Your task to perform on an android device: Create a new folder in my gallery and name it Leiden Day Out.
Image 0: 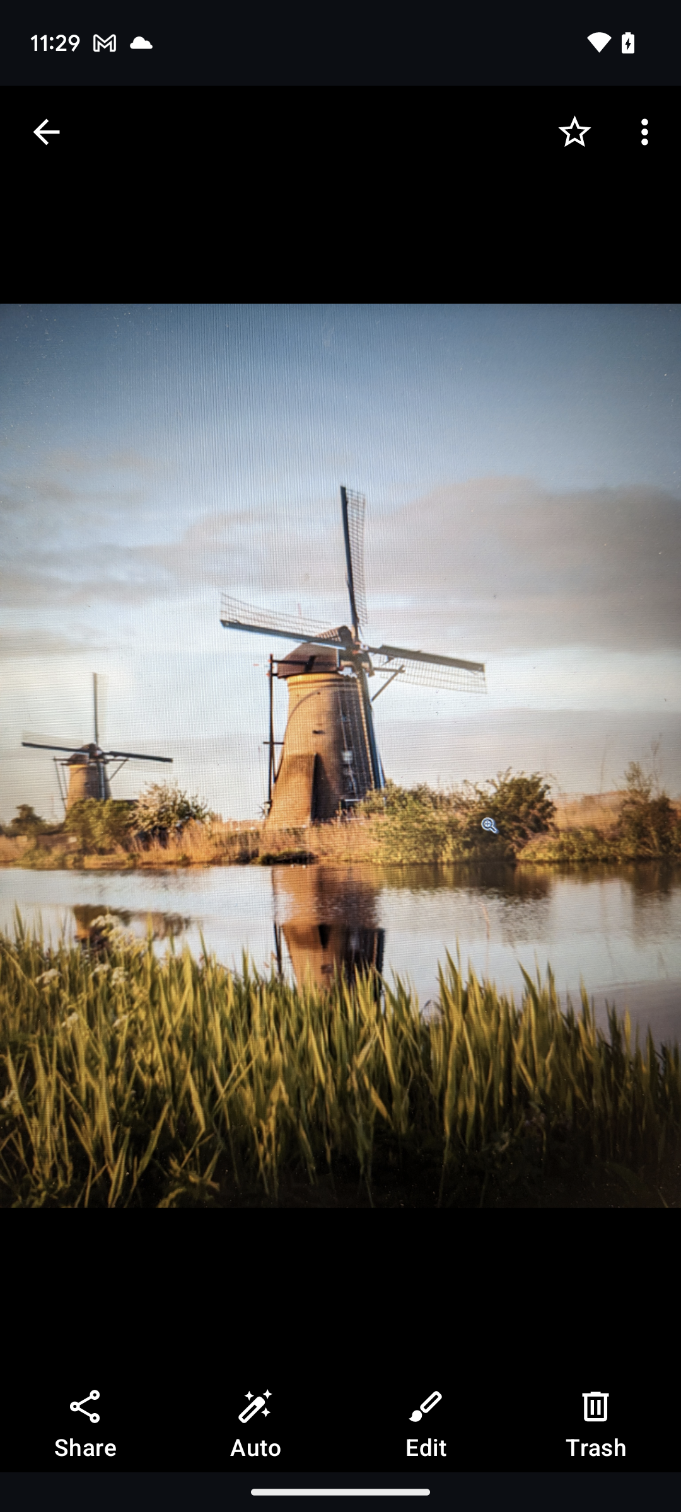
Go back to the main screen of the gallery.
Step 0: press back button
Image 1: 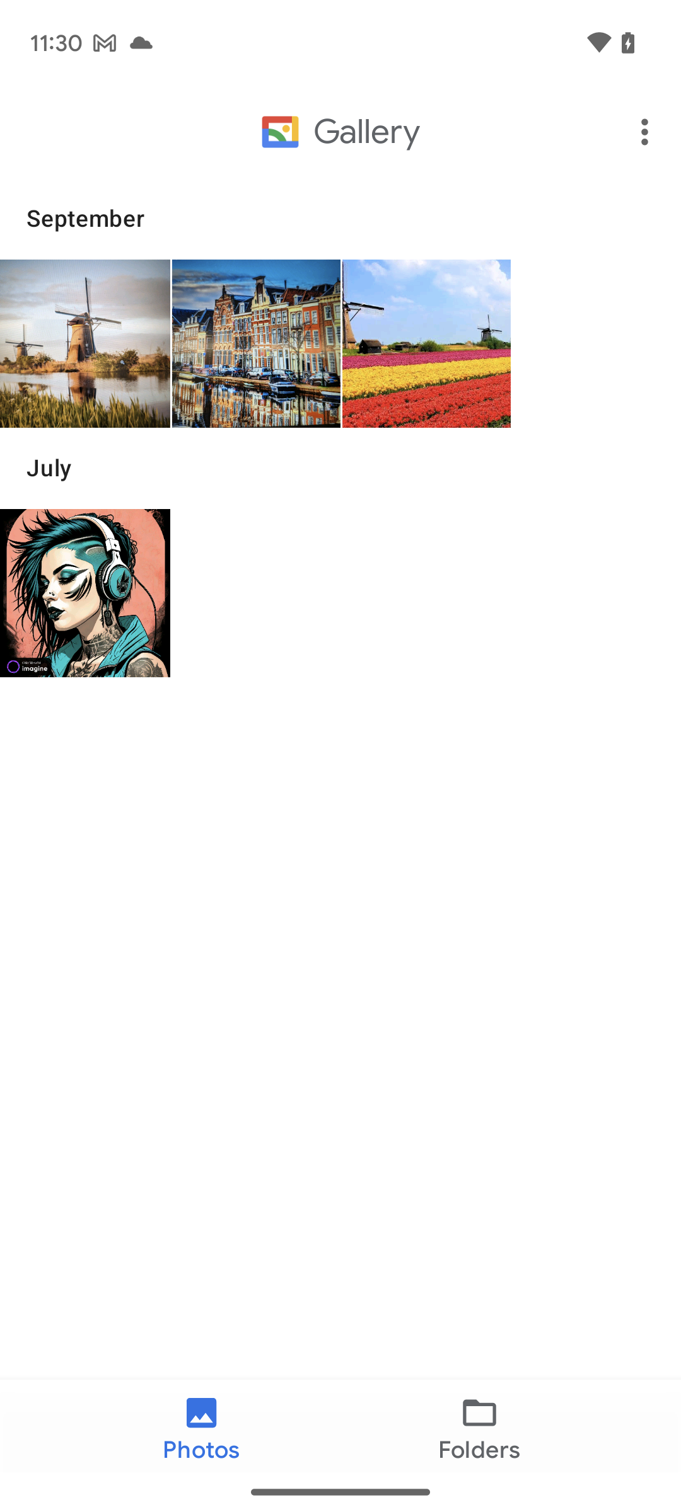
Click on the folders tab at the bottom of the screen.
Step 1: click (479, 1426)
Image 2: 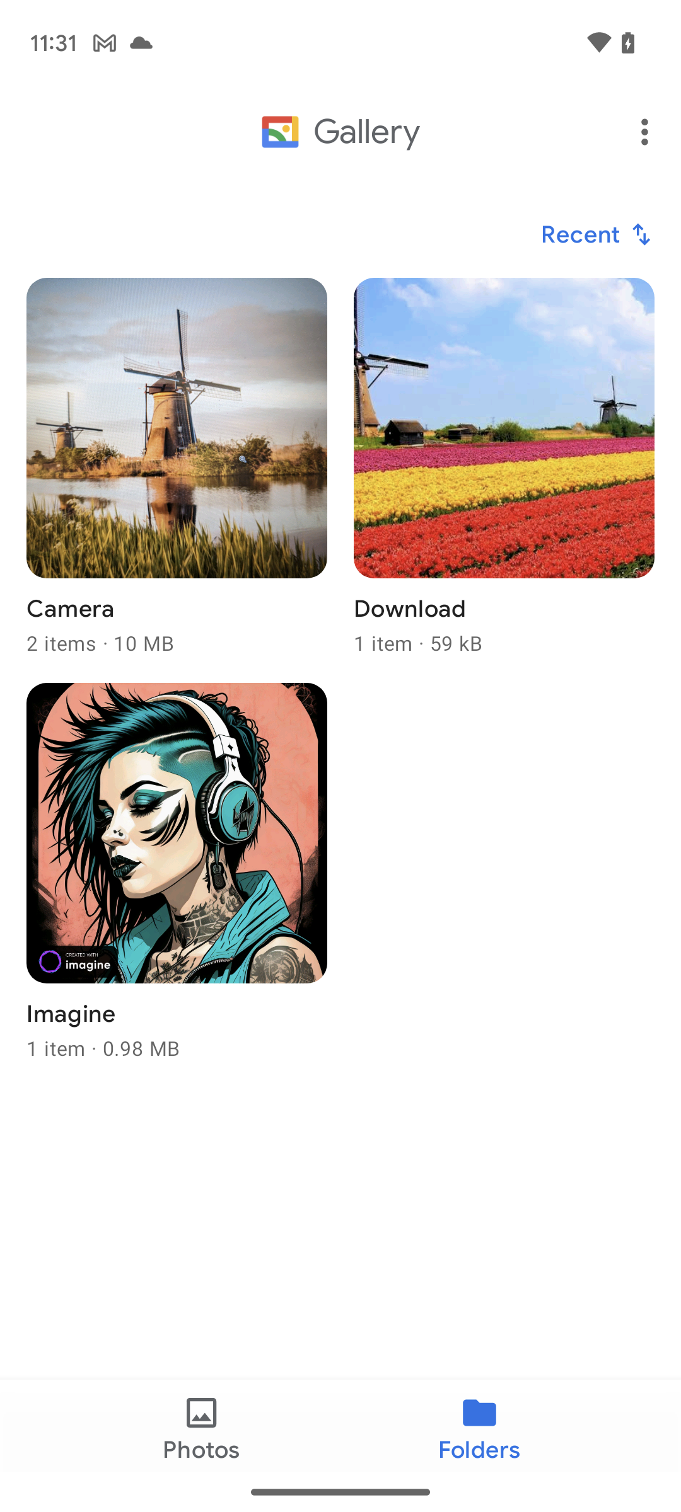
Click on the three dots on the top-right of the screen.
Step 2: click (648, 132)
Image 3: 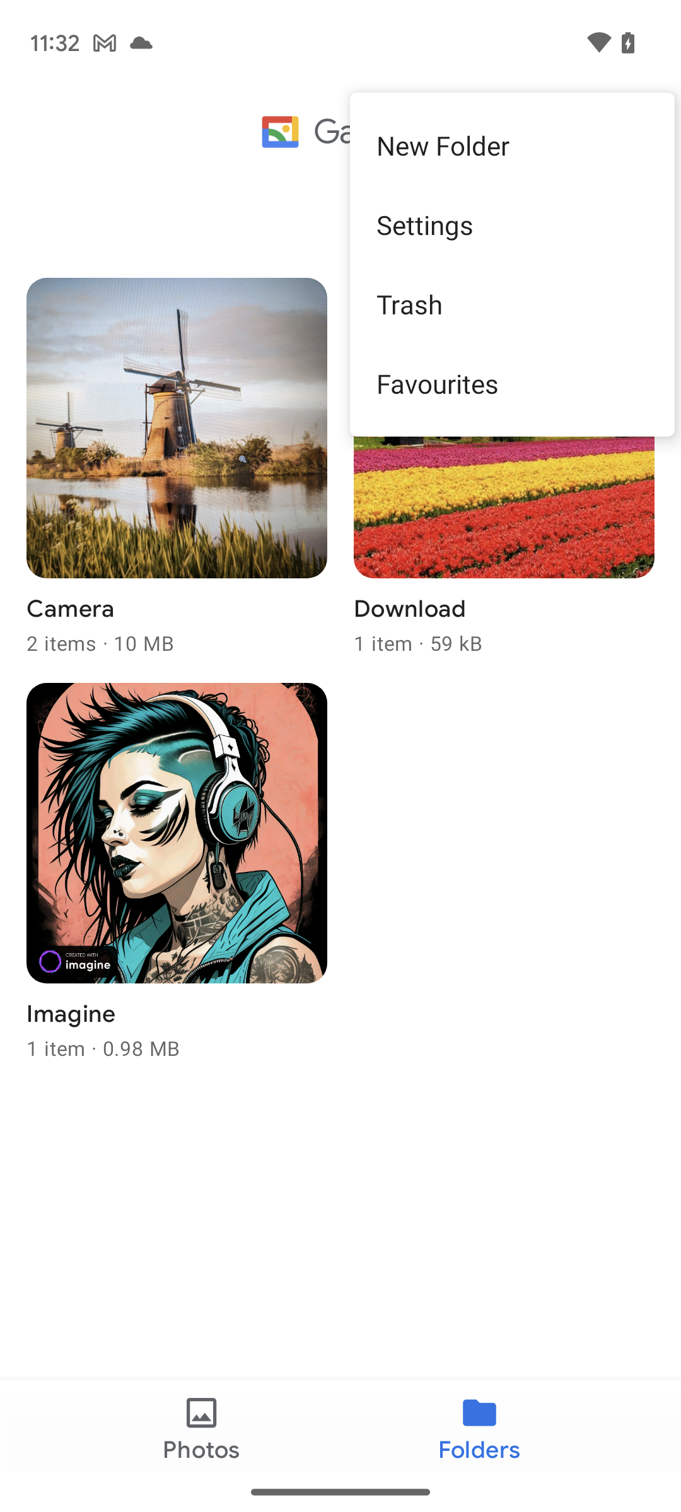
Click on New folder.
Step 3: click (512, 145)
Image 4: 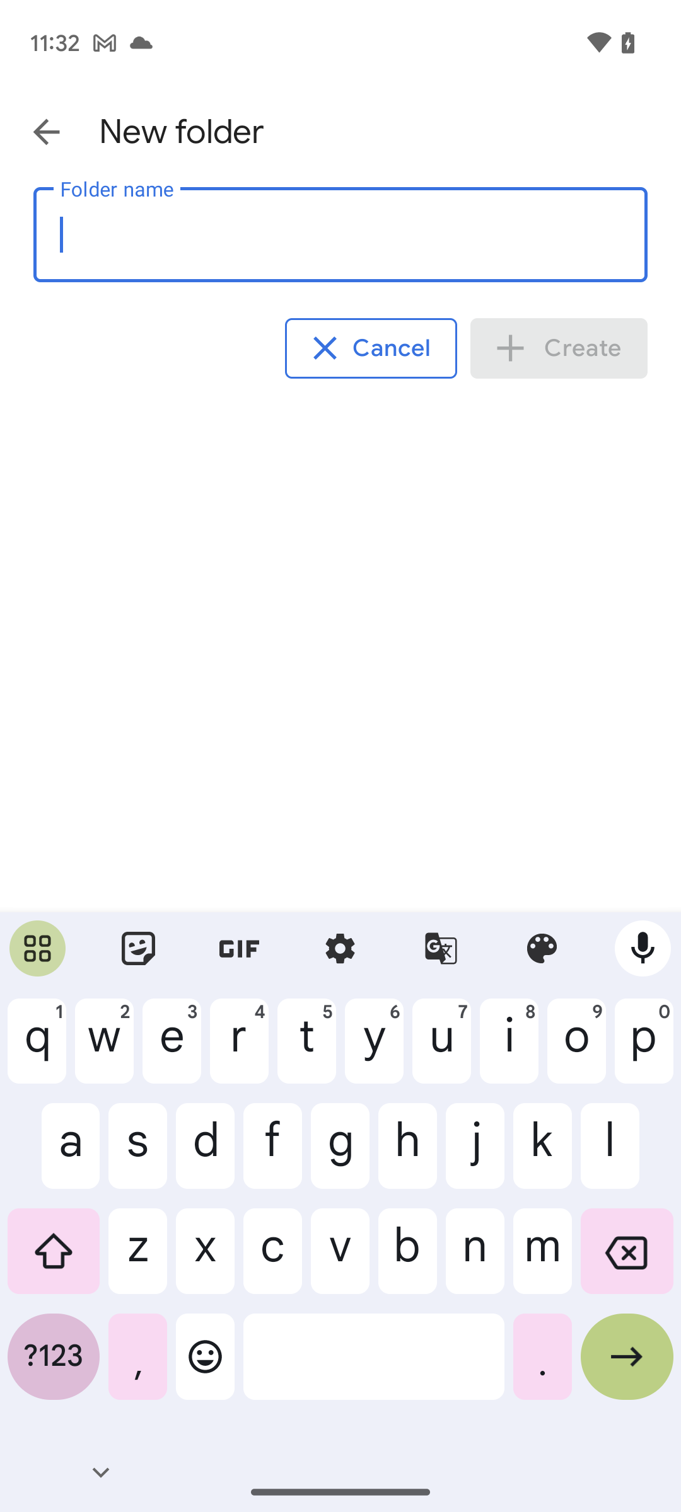
Type in Leiden Day Out as the name of the folder.
Step 4: type "Leiden Day Out"
Image 5: 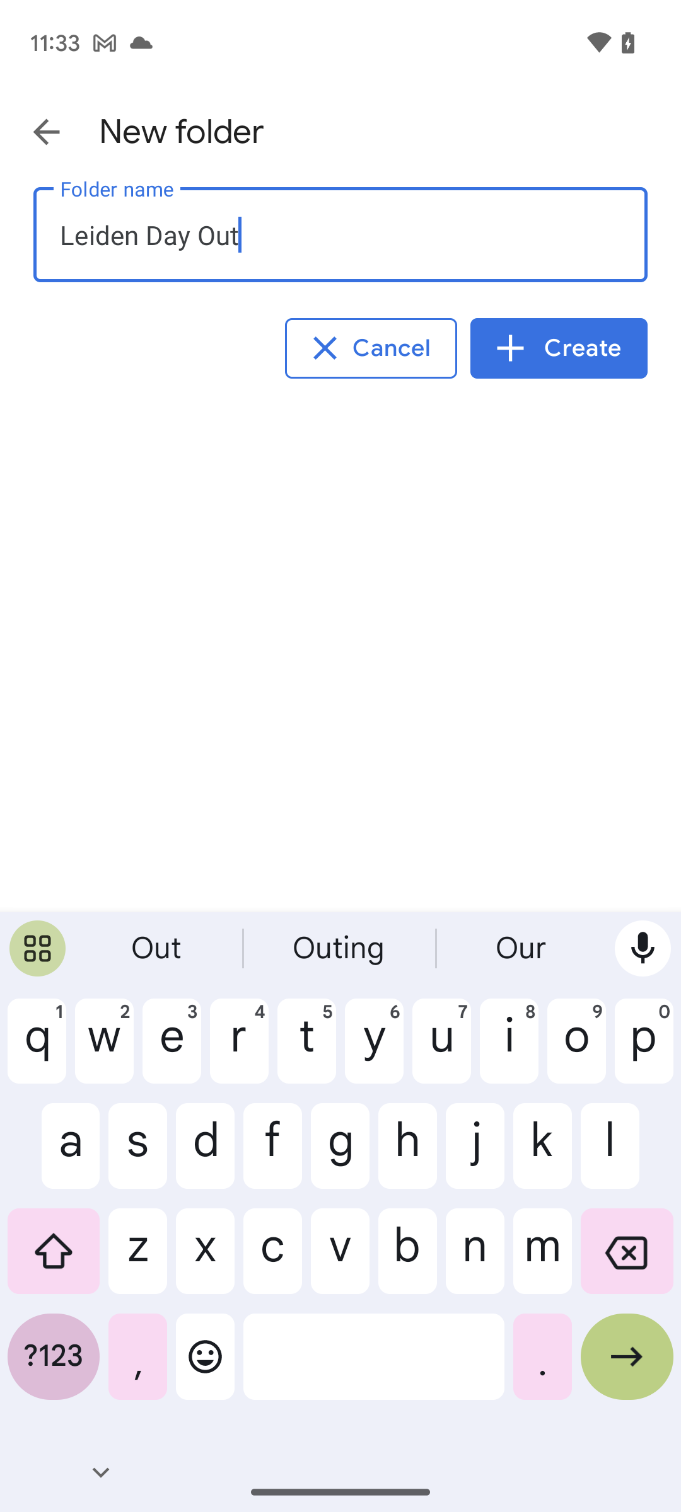
Click on the Create tab below the name.
Step 5: click (559, 348)
Image 6: 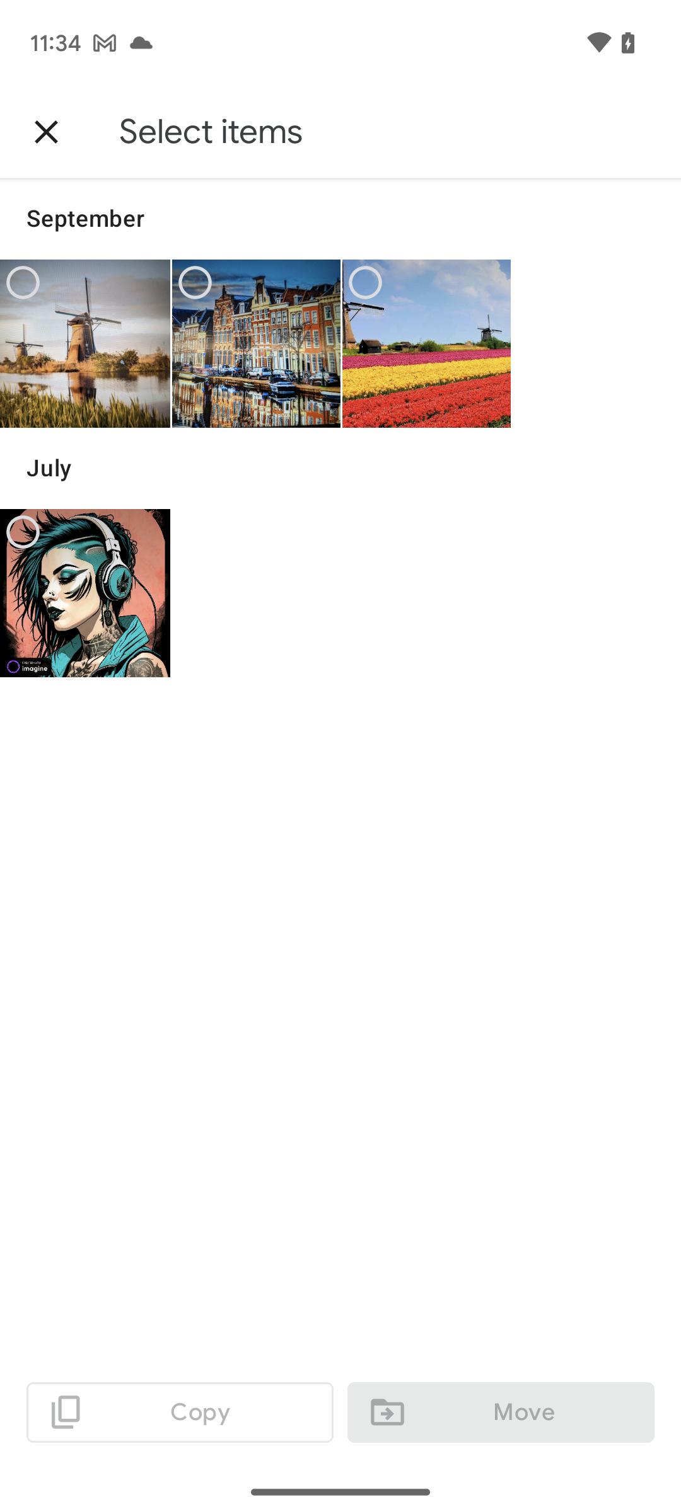
Select the photos to add to the folder.
Step 6: click (85, 343)
Image 7: 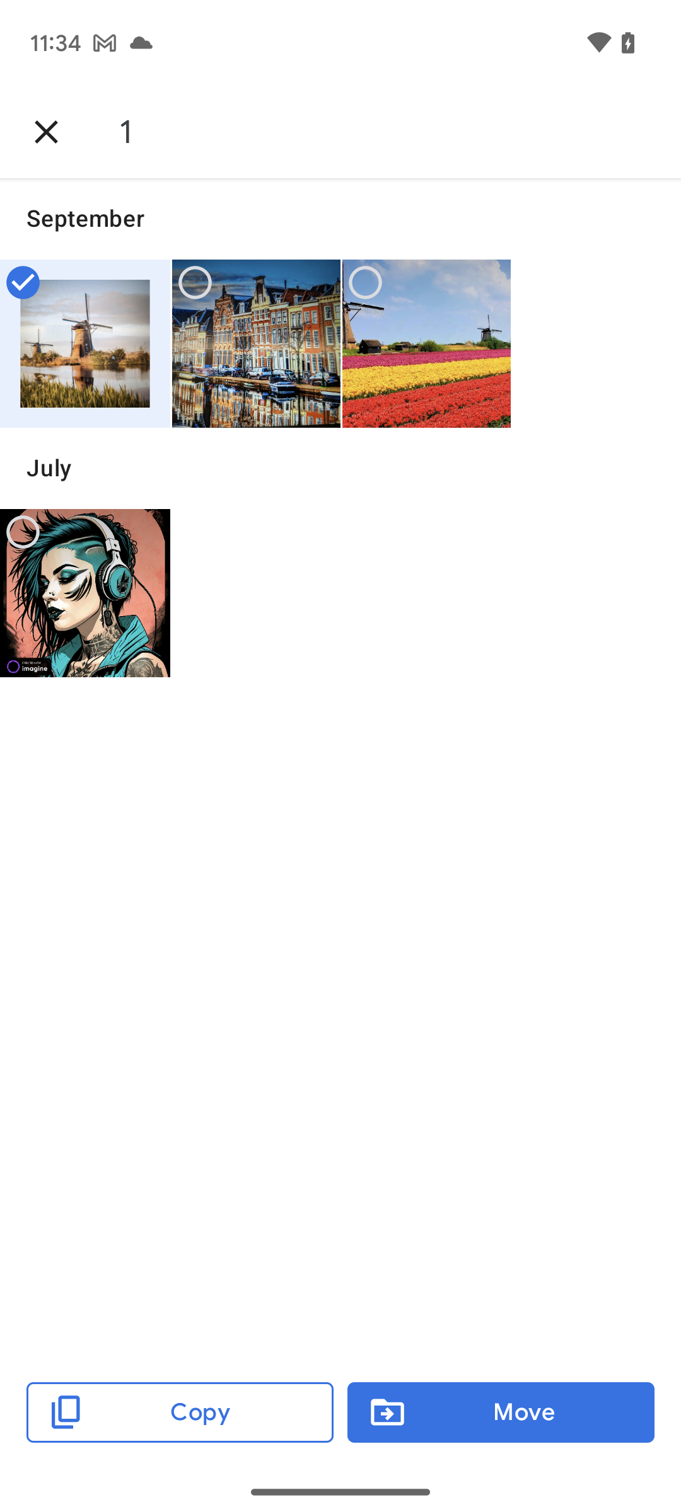
Select the photos to add to the folder.
Step 7: click (256, 343)
Image 8: 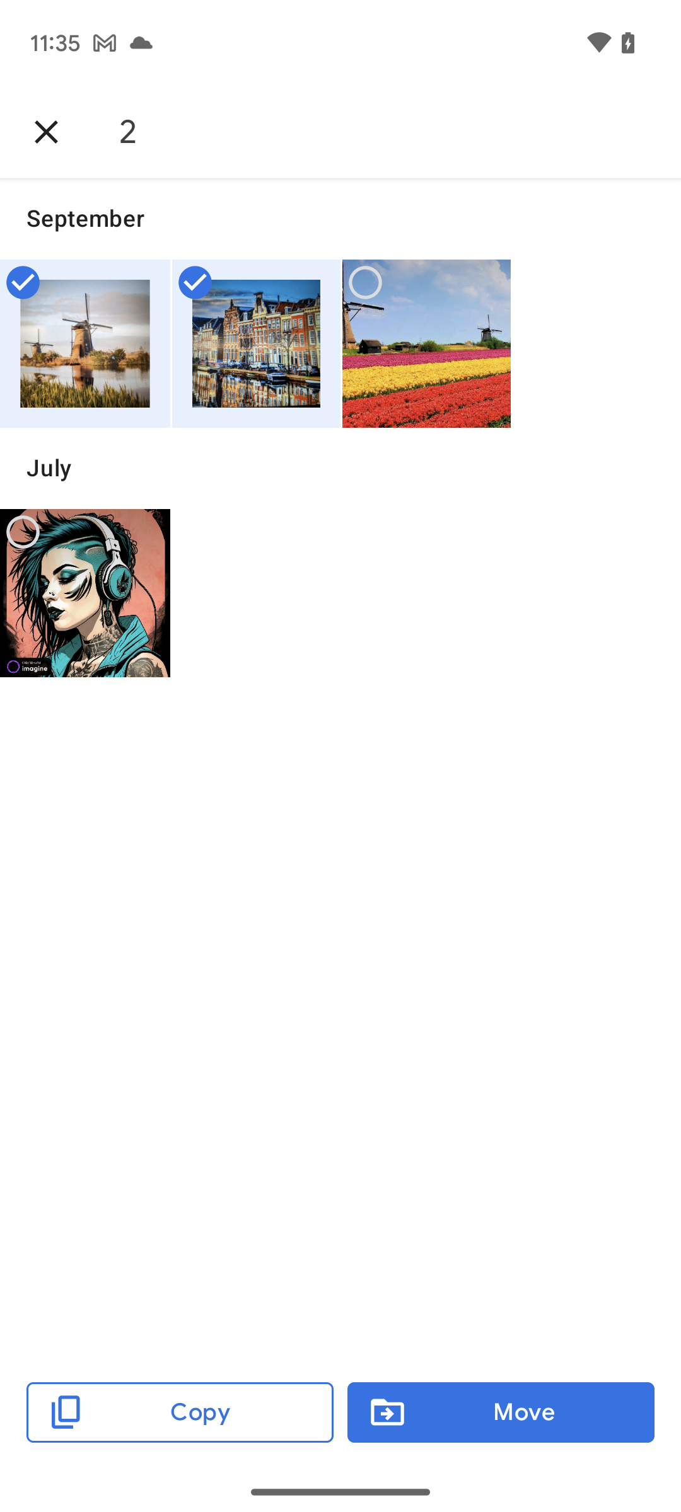
Select the photos to add to the folder.
Step 8: click (426, 343)
Image 9: 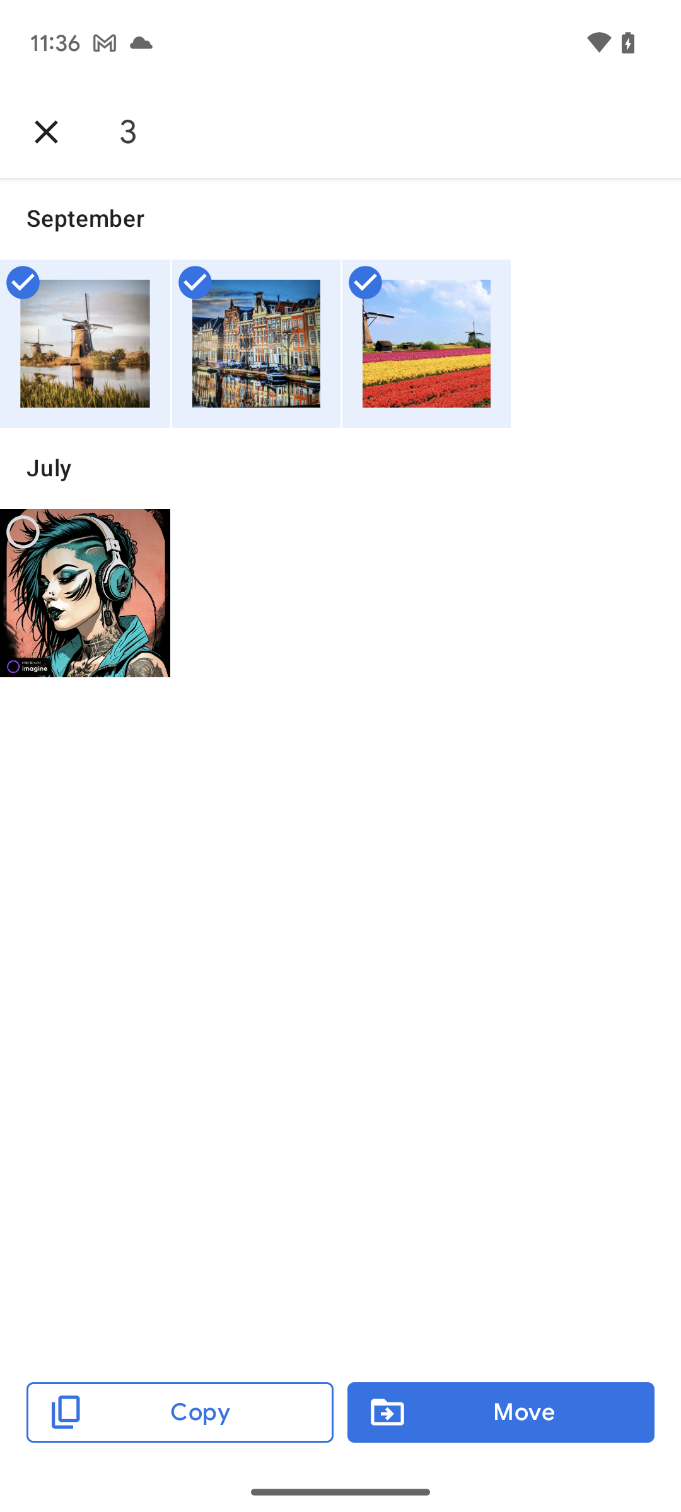
Click on the Move tab at the bottom of the screen.
Step 9: click (501, 1412)
Image 10: 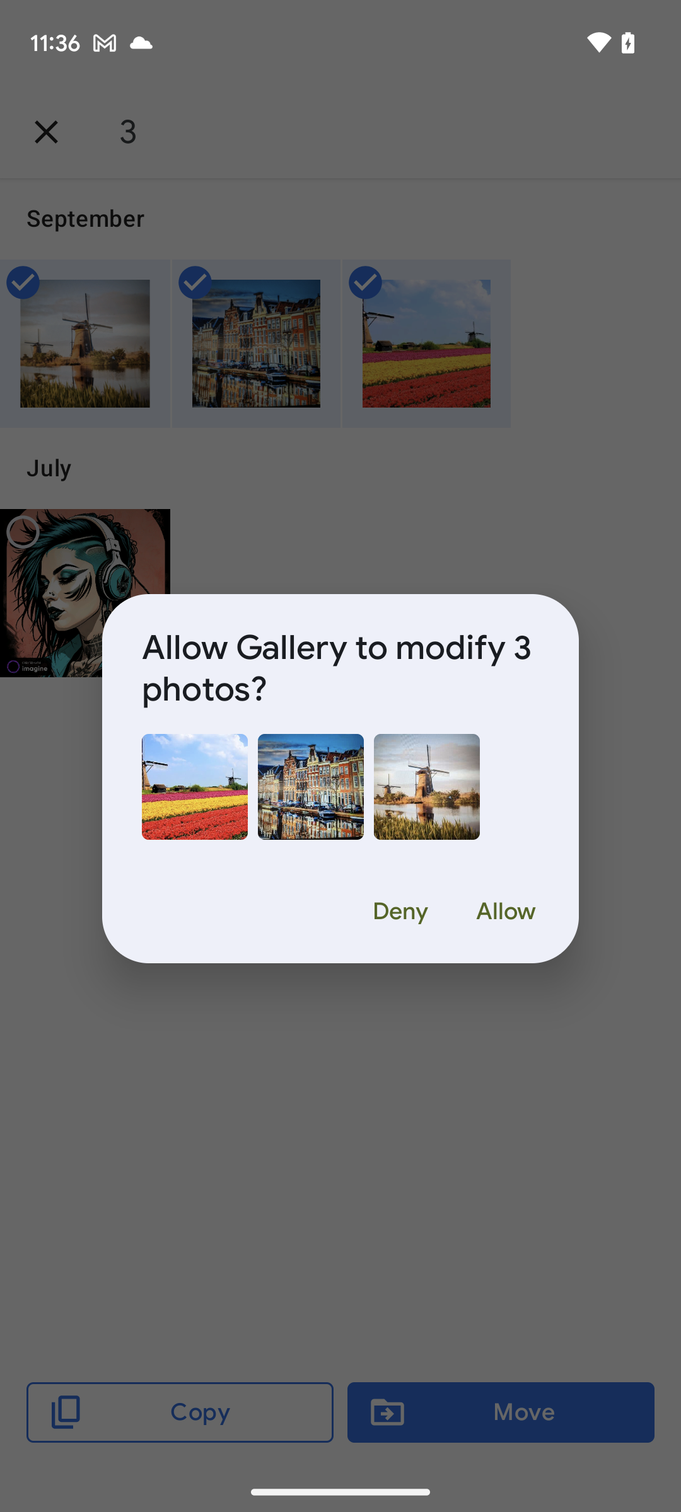
Click on Allow on popup.
Step 10: click (506, 911)